Your task to perform on an android device: I will star the email because it is important.
Image 1: 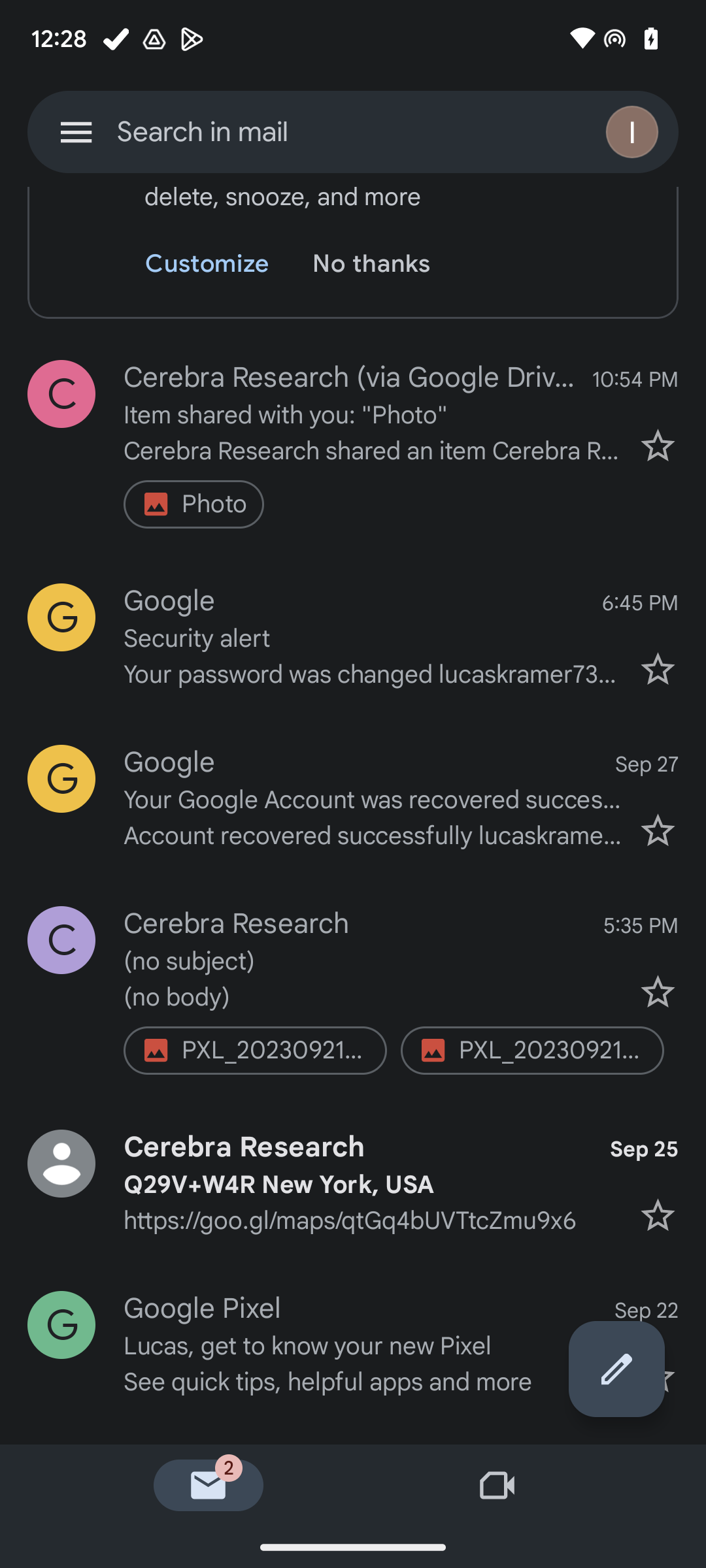
Click on star in the right.
Step 1: click (353, 444)